Your task to perform on an android device: thus I can keep everything in one location I upload my data to Google Drive, therefore now I want to upload my most current photo
Image 0: 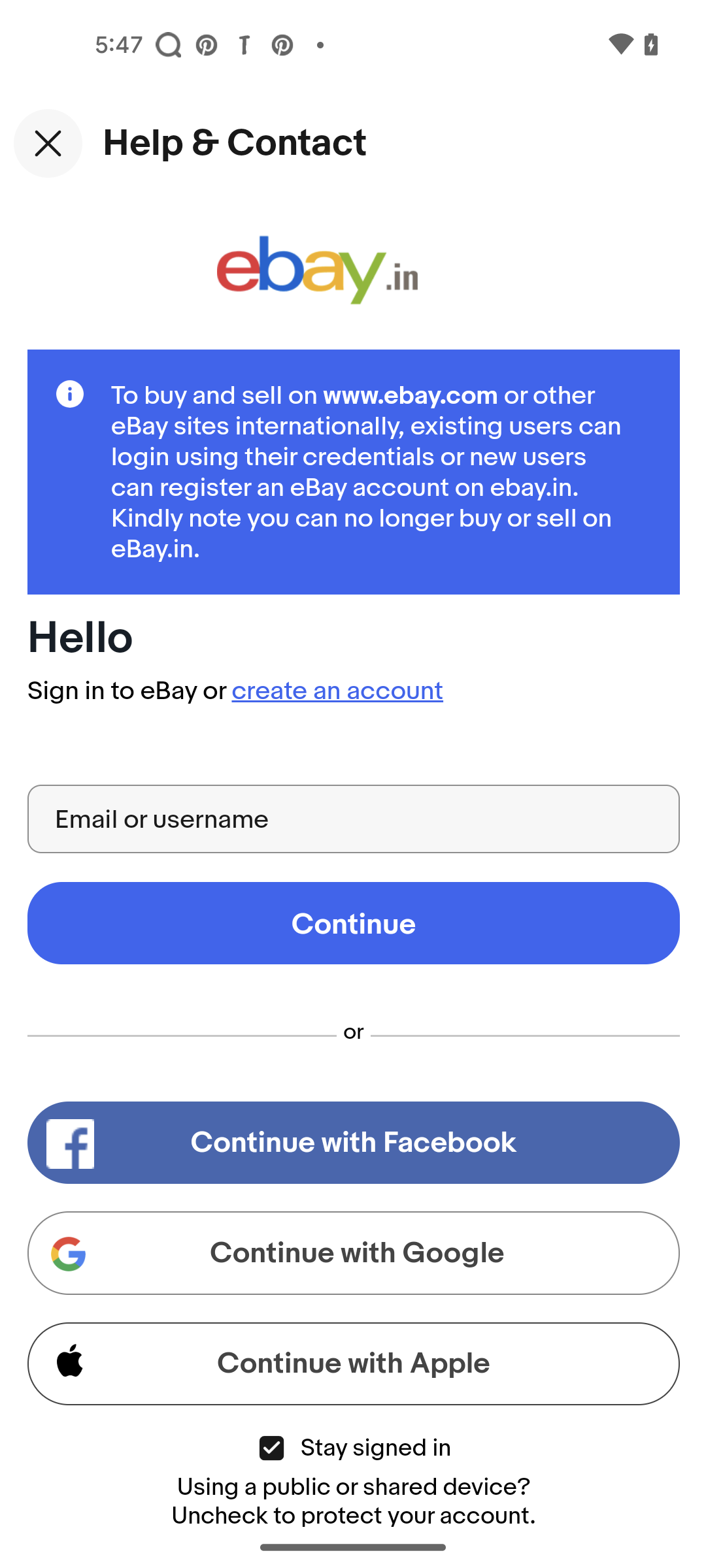
Open the Google drive app
Step 0: open app "Drive"
Image 1: 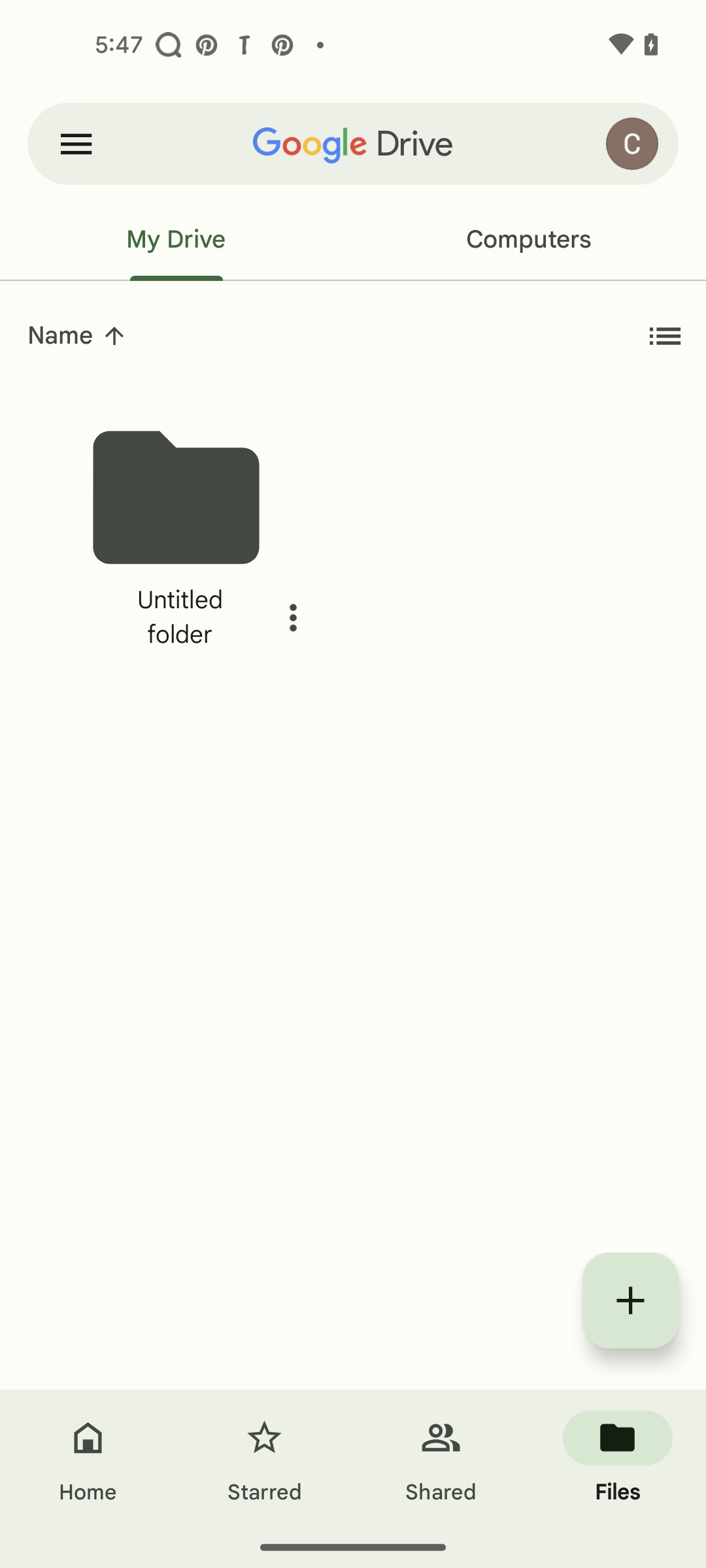
click on the add button
Step 1: click (630, 1300)
Image 3: 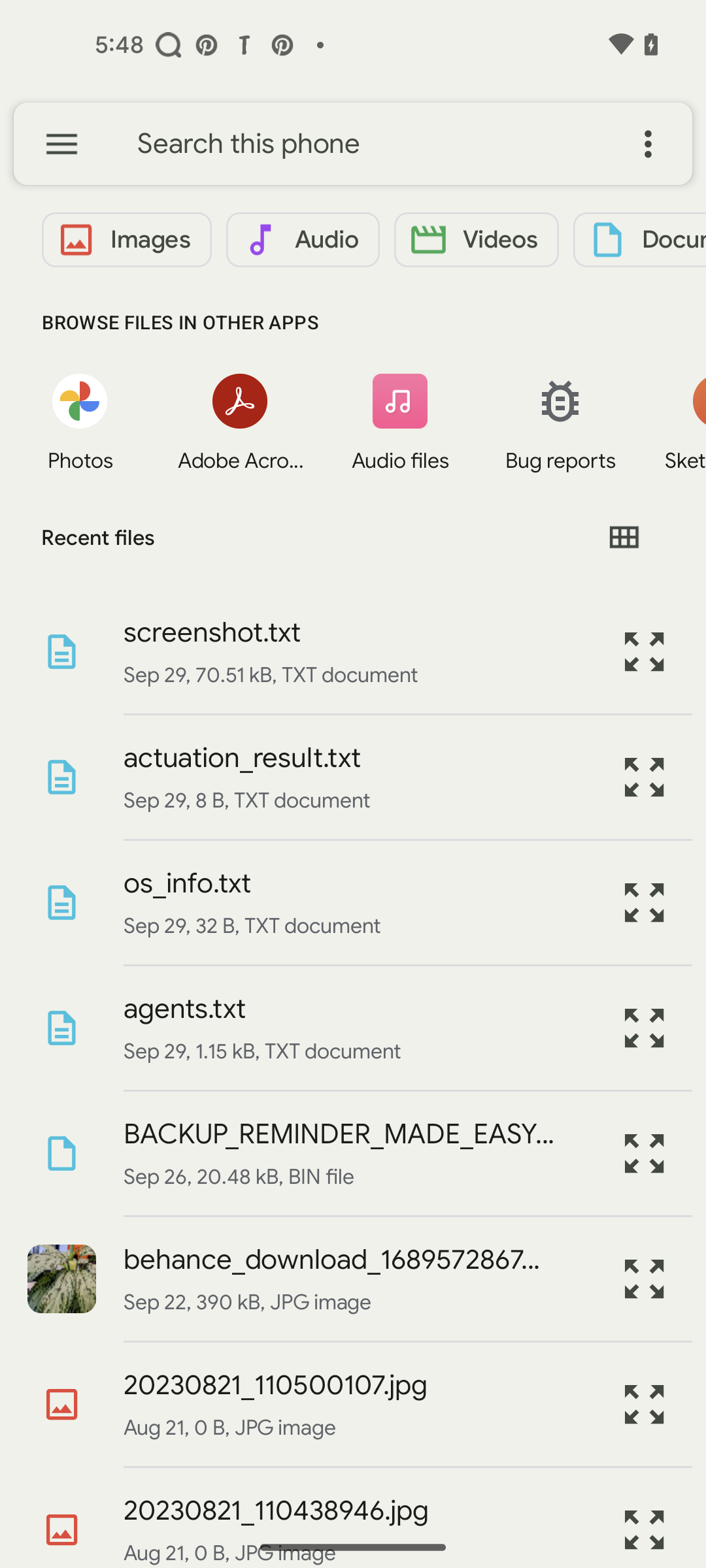
click on the image button
Step 3: click (127, 239)
Image 5: 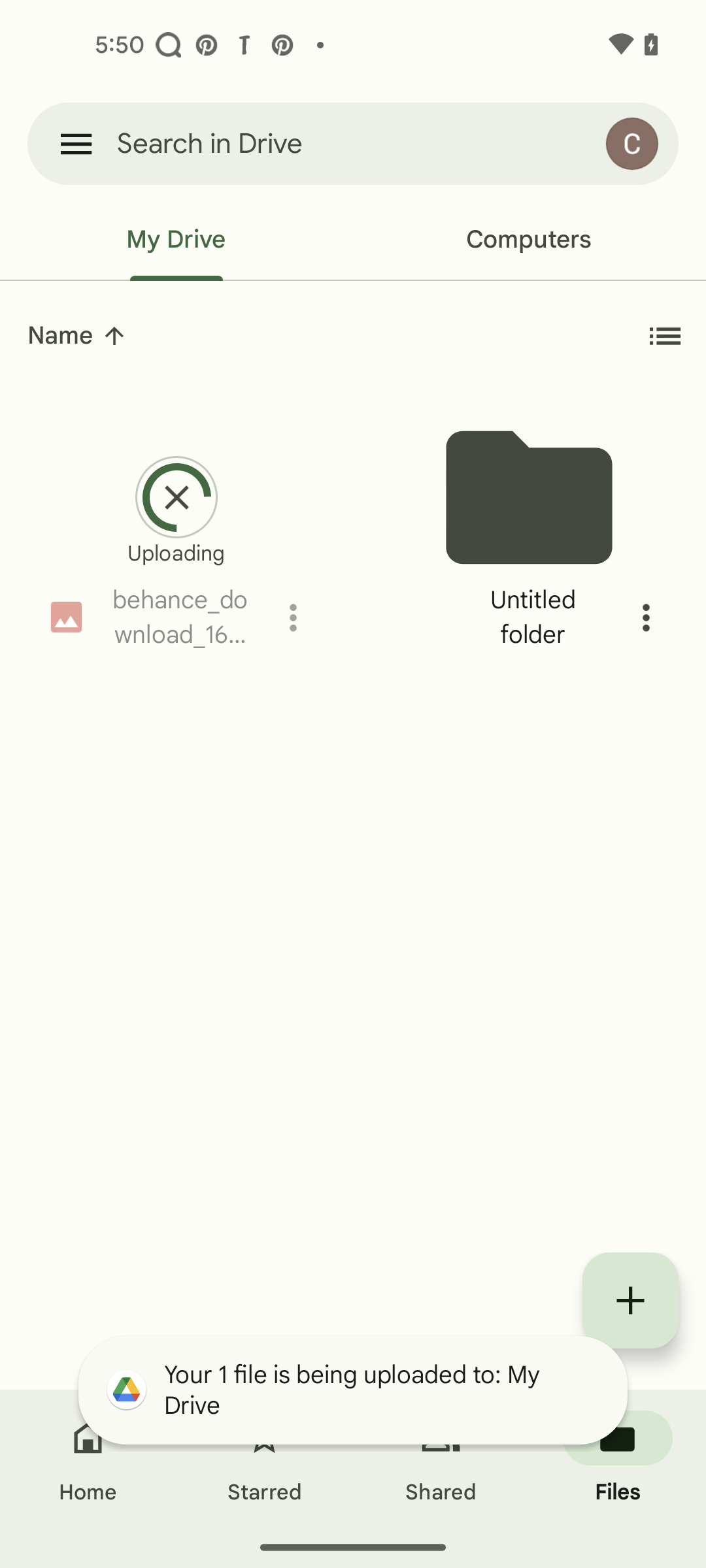
click on the first image 
Step 5: wait